Your task to perform on an android device: Go to the To Do List app and mark Send an email to the manager as completed
Image 0: 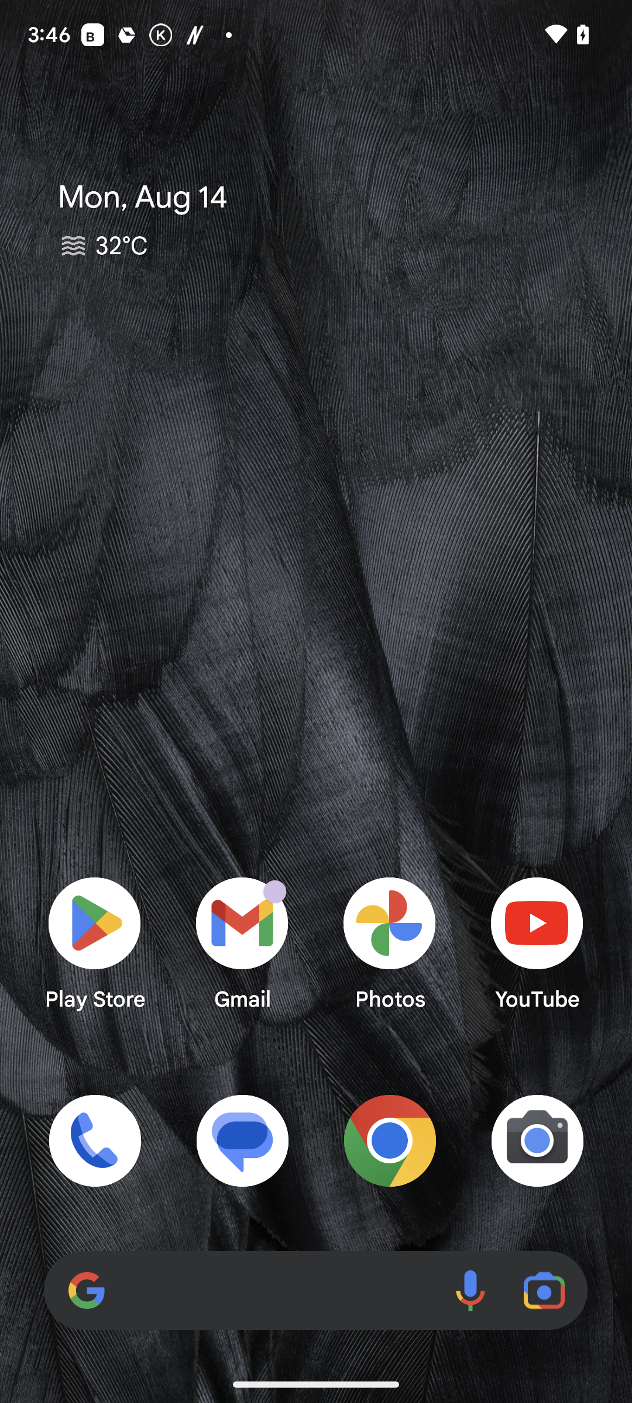
Open the To Do List app
Step 0: open app "To Do List"
Image 1: 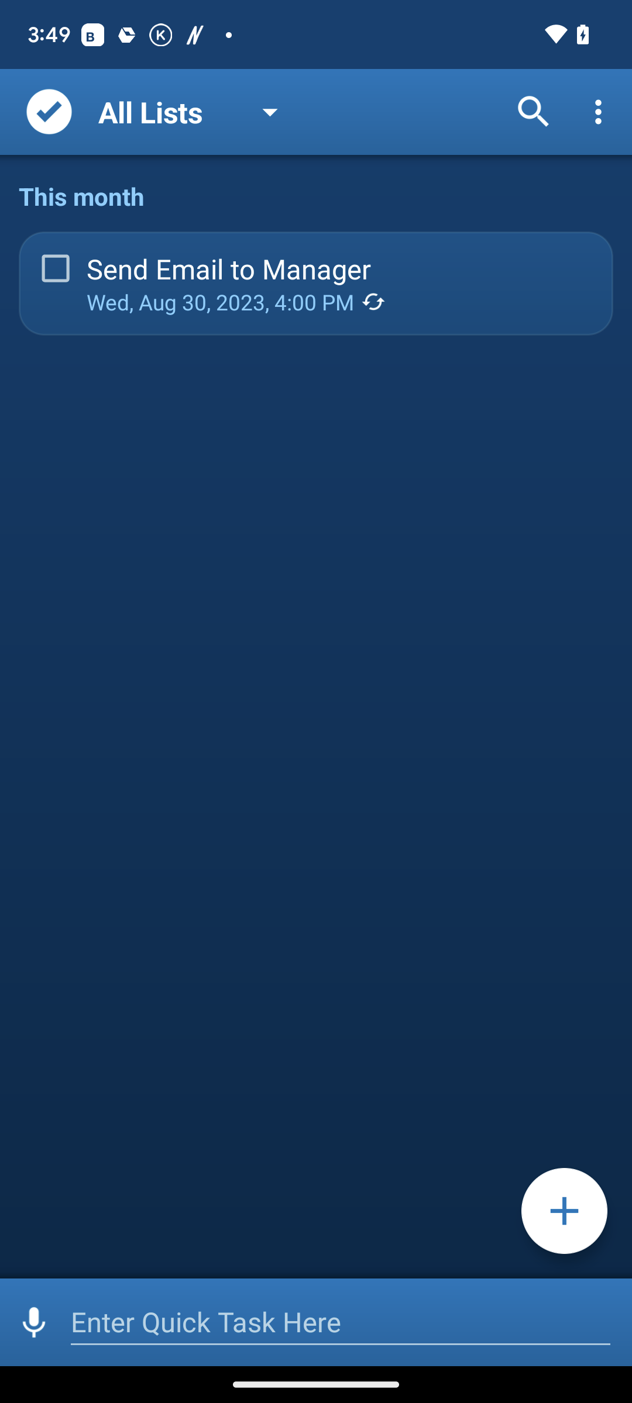
Click on the checkbox icon on the left side of the screen
Step 1: click (52, 268)